Your task to perform on an android device: I like to view the complete product details of the Nike Go Women Firm-Support High Waisted Leggings with pockets.
Image 0: 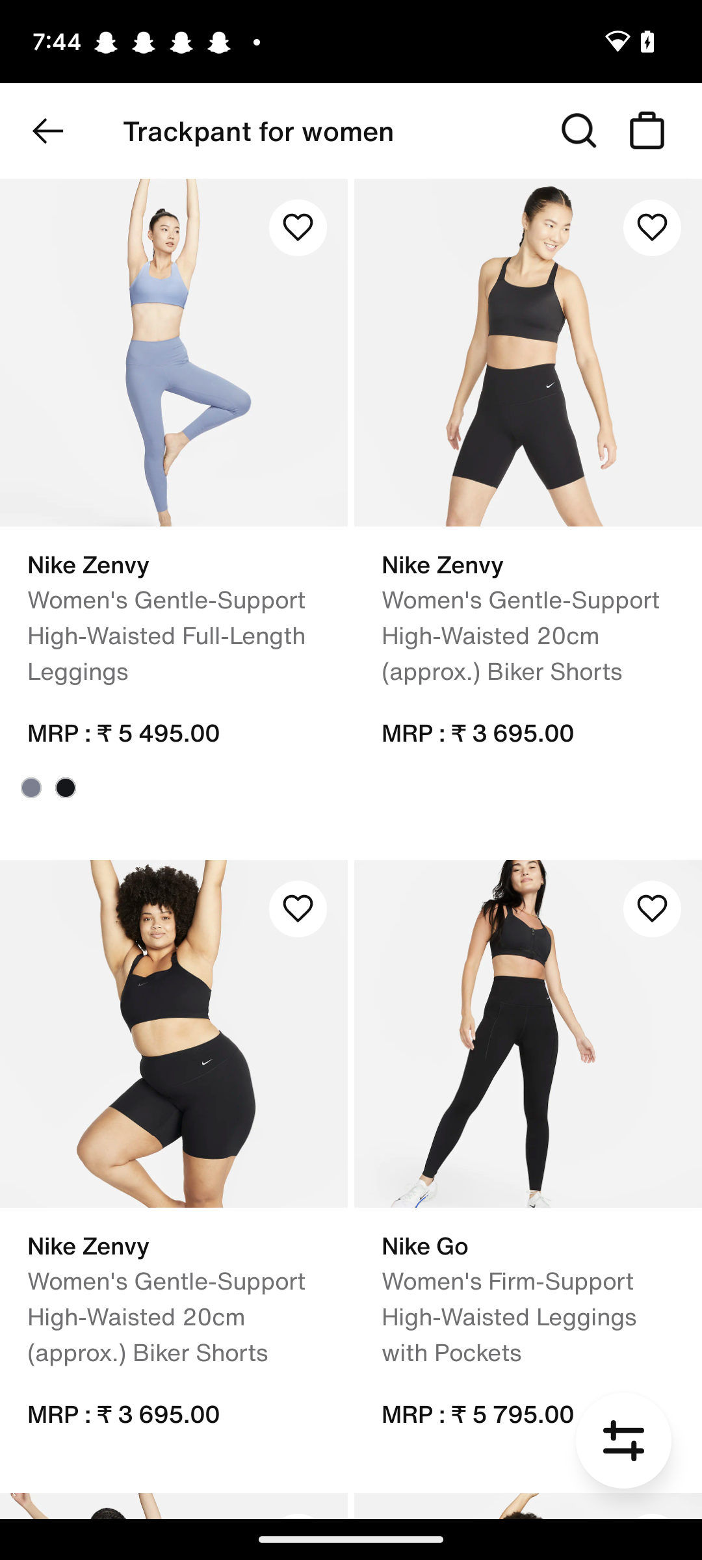
Open the fourth item 
Step 0: click (528, 1176)
Image 1: 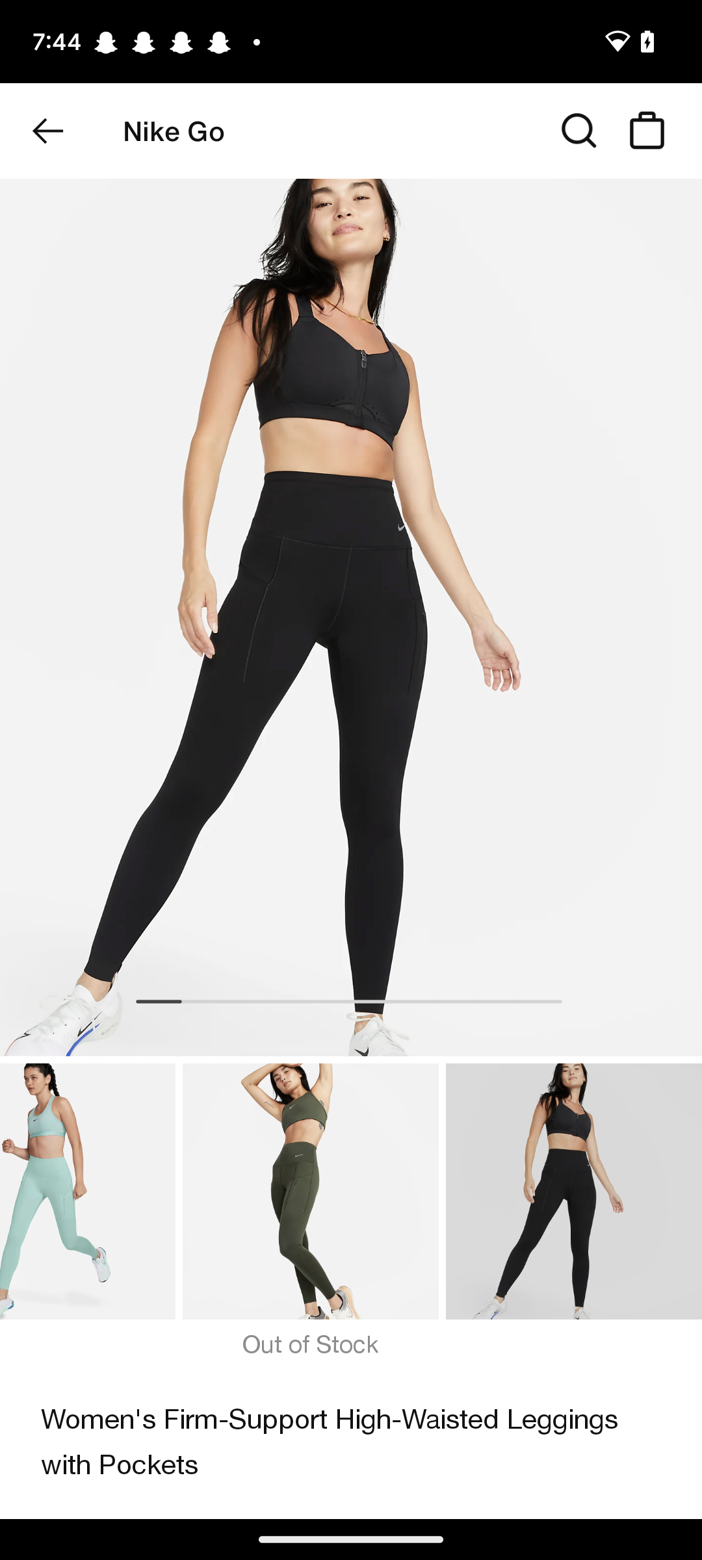
Swipe up to view the product details section
Step 1: scroll down
Image 2: 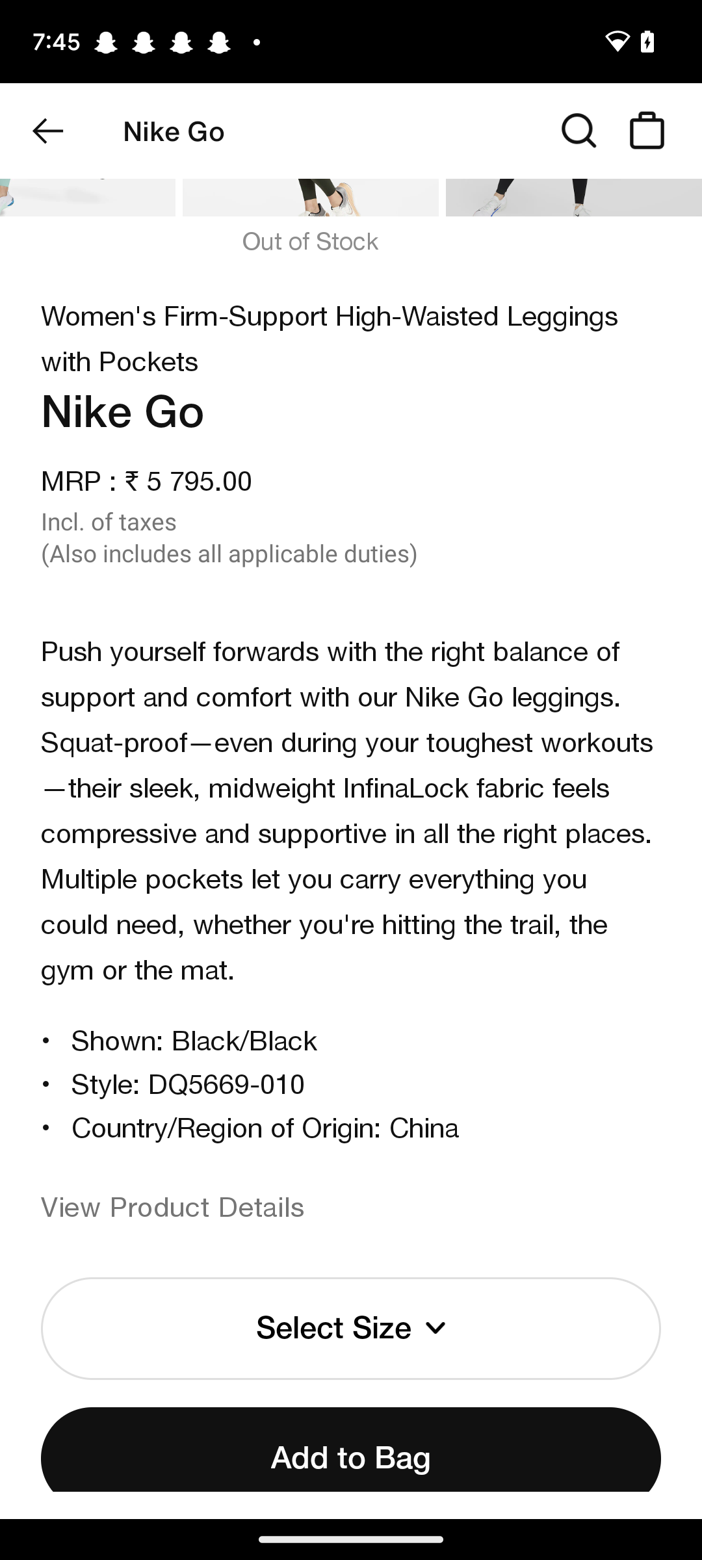
Click on the view product details 
Step 2: click (350, 1209)
Image 3: 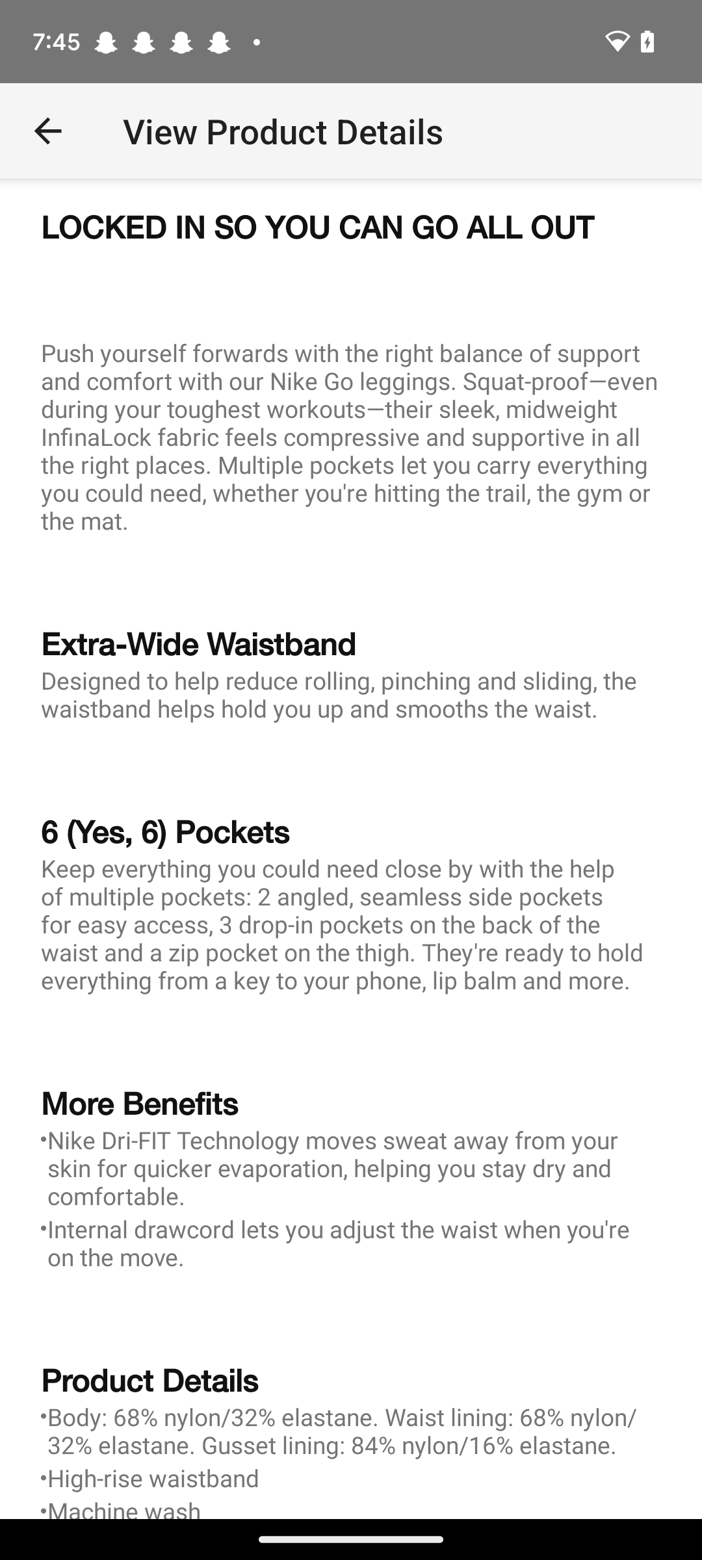
Swipe up to view more details of the product
Step 3: scroll down